Your task to perform on an android device: Reset the current stopwatch time to 0
Image 0: 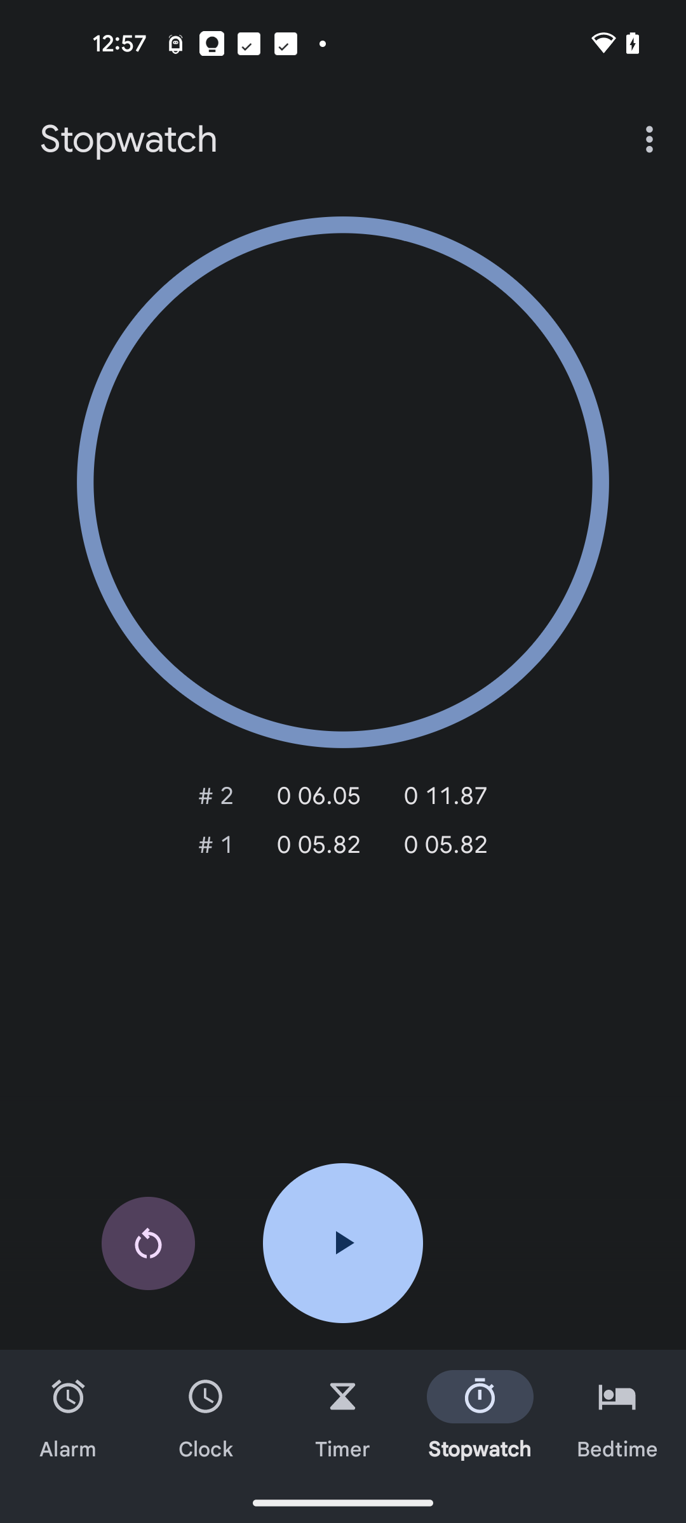
Click on the Reset icon
Step 0: click (148, 1243)